Your task to perform on an android device: I'd like to report this product because its pricing is always shifting.
Image 0: 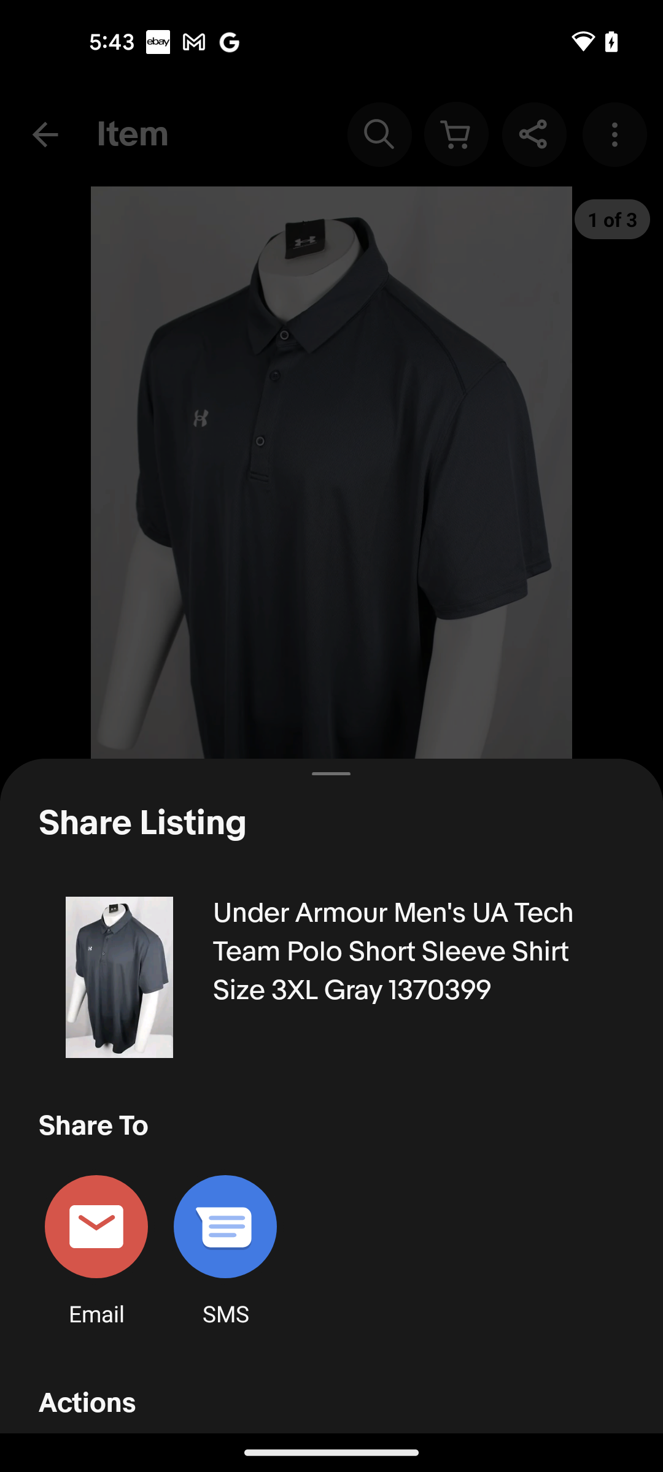
go back
Step 0: press back button
Image 1: 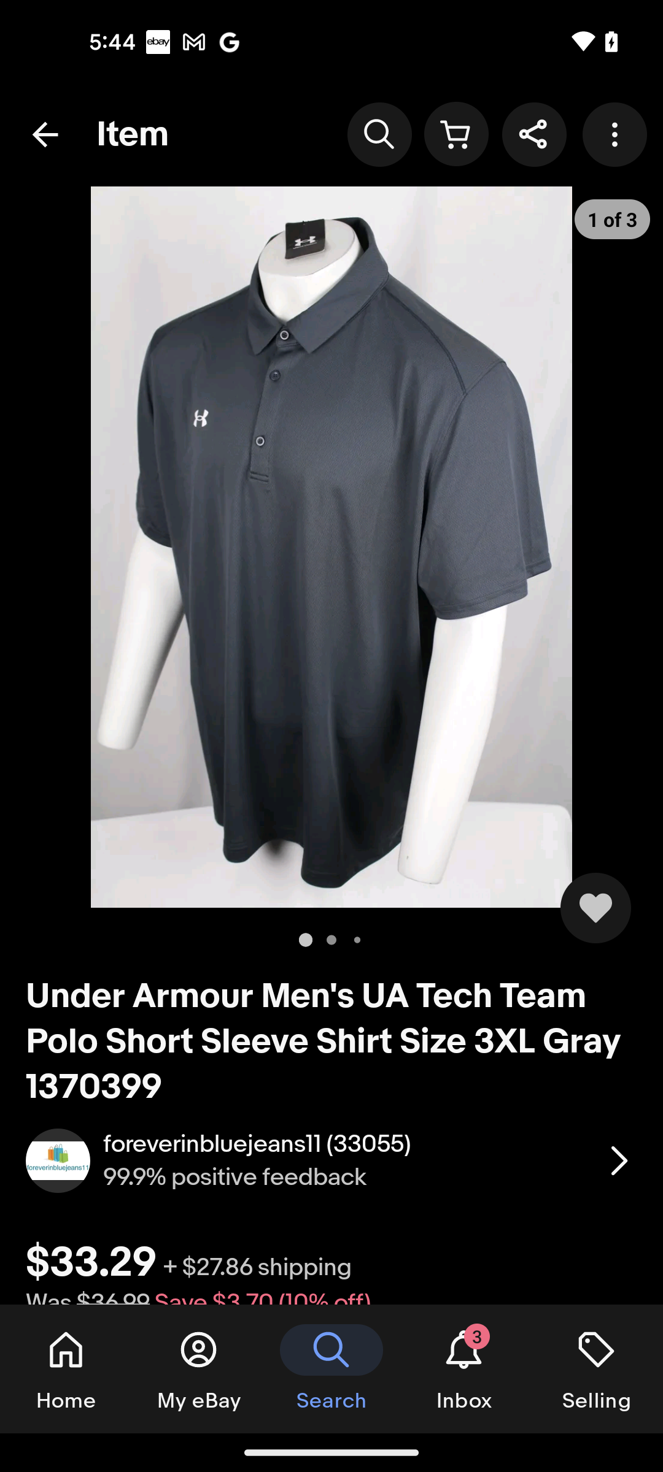
click on three dots at the top right corner of the screen
Step 1: click (618, 134)
Image 2: 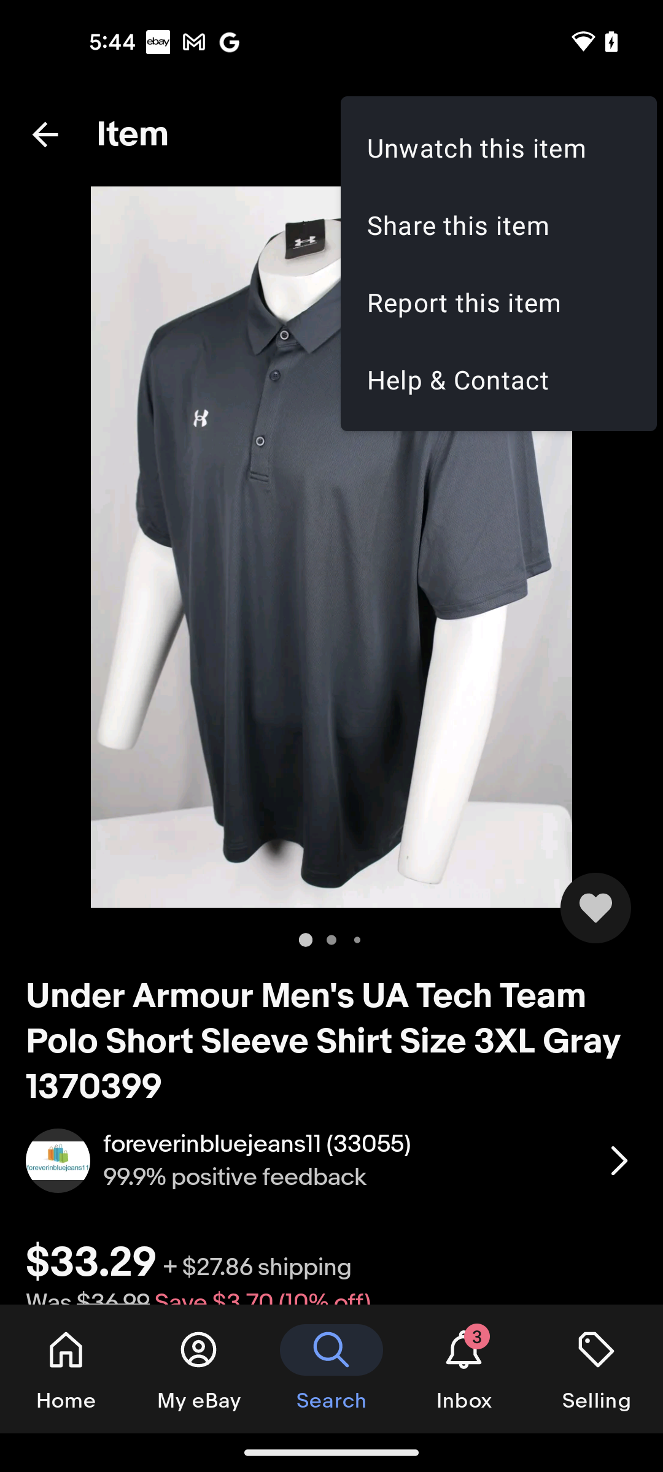
click on the Report this item option
Step 2: click (498, 302)
Image 4: 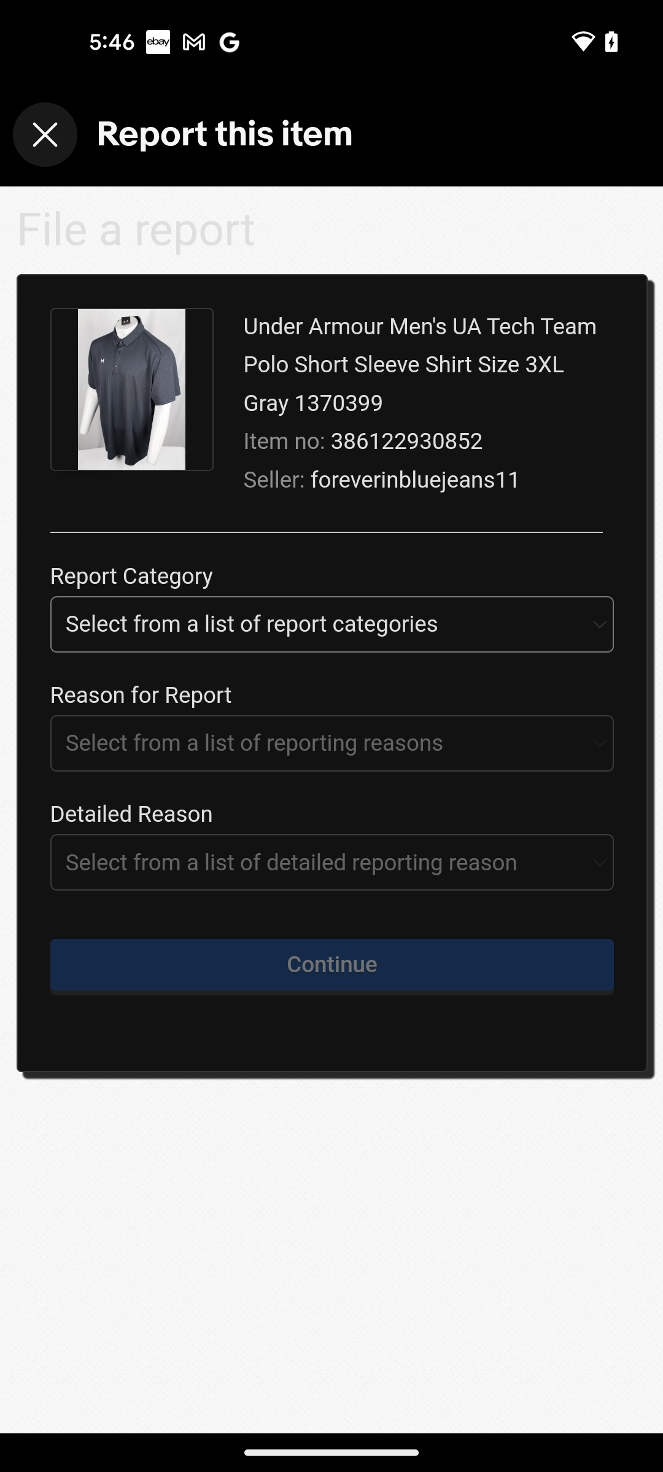
click on the report category selection section
Step 4: click (331, 624)
Image 5: 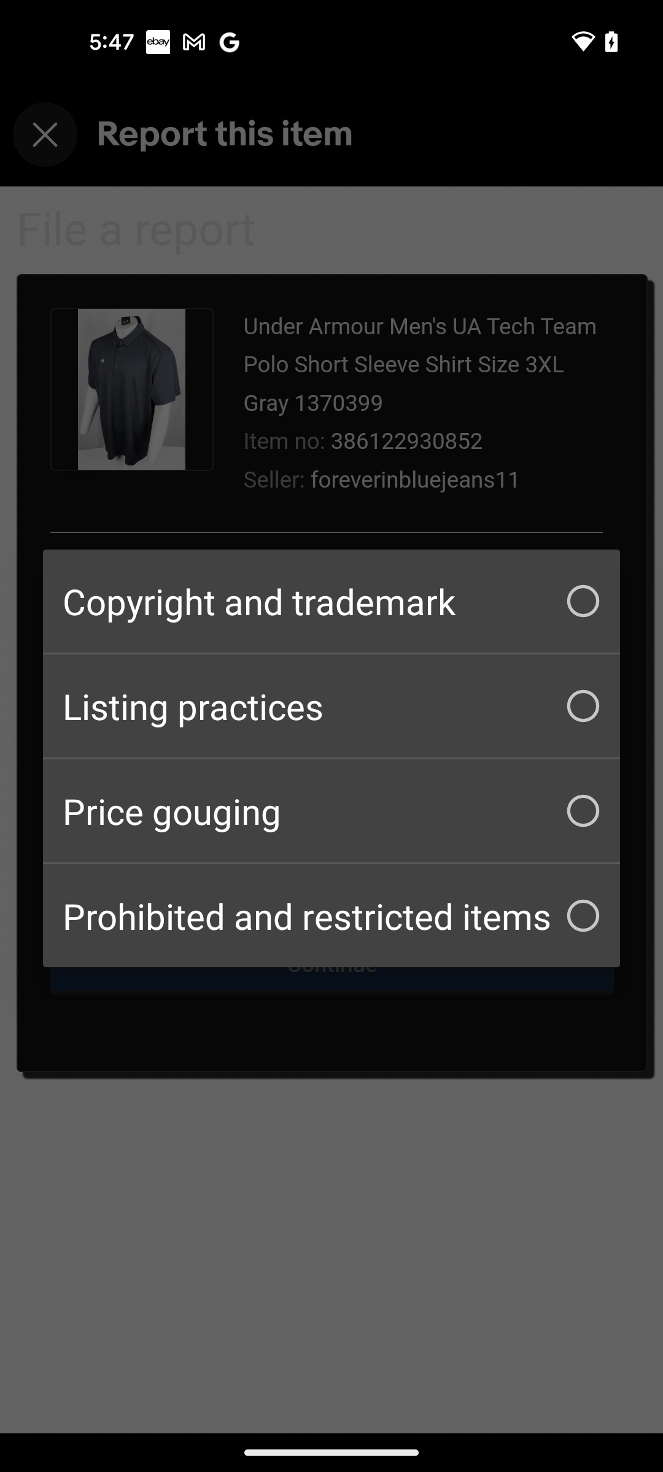
select the Price gouging option
Step 5: click (331, 810)
Image 6: 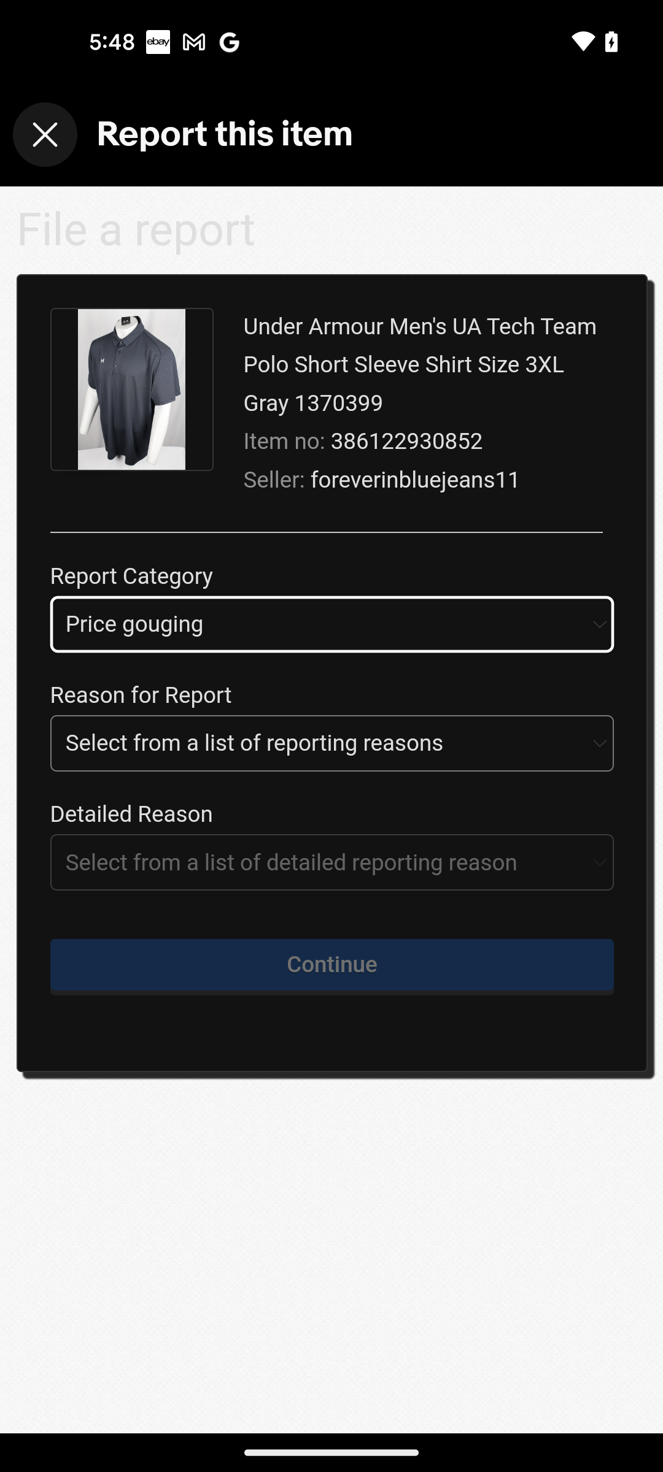
select the reason for report
Step 6: click (331, 743)
Image 7: 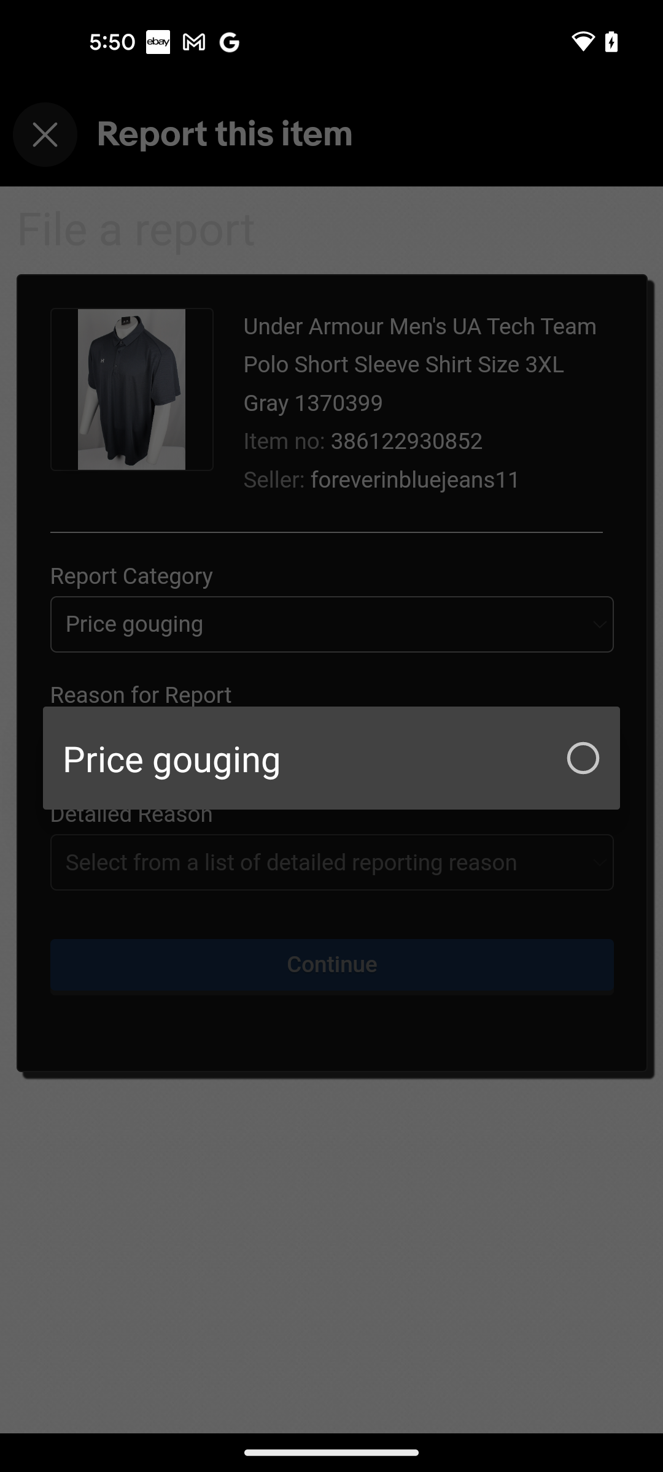
select the option Price gouging
Step 7: click (331, 758)
Image 8: 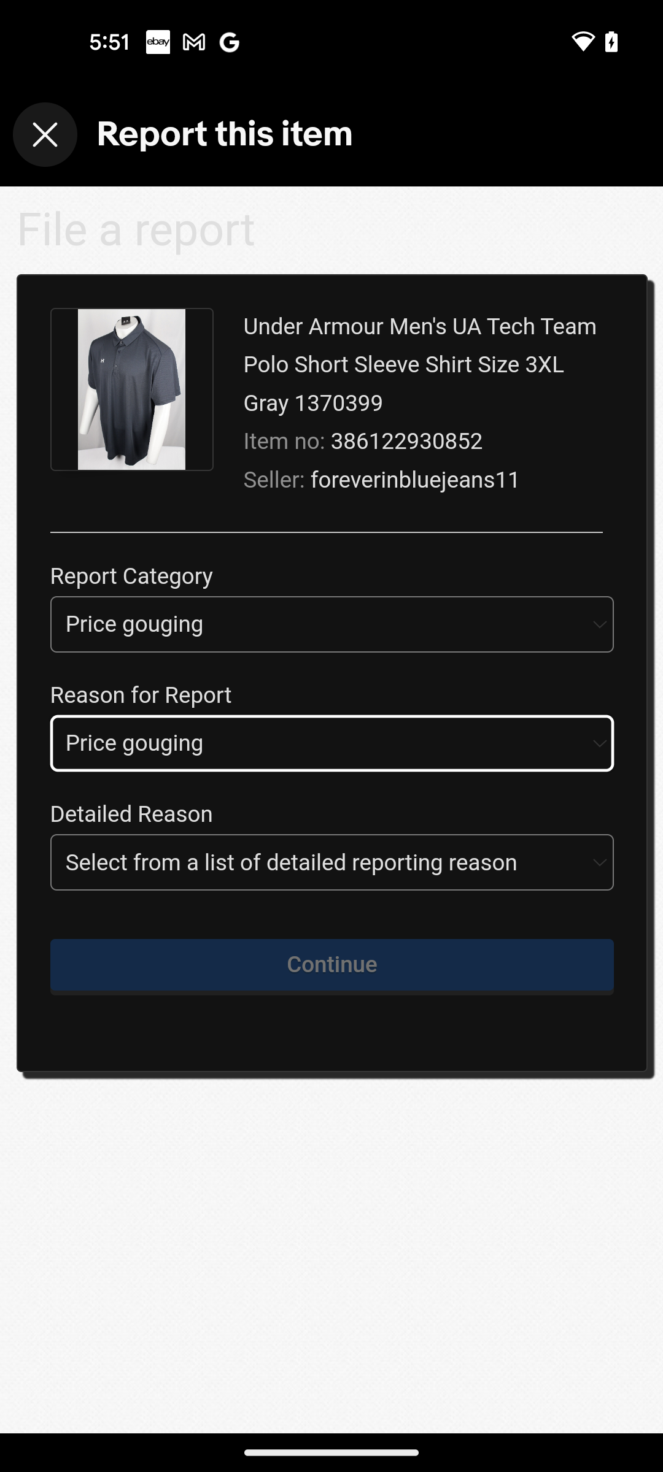
select the Detailed reporting Reason
Step 8: click (331, 862)
Image 9: 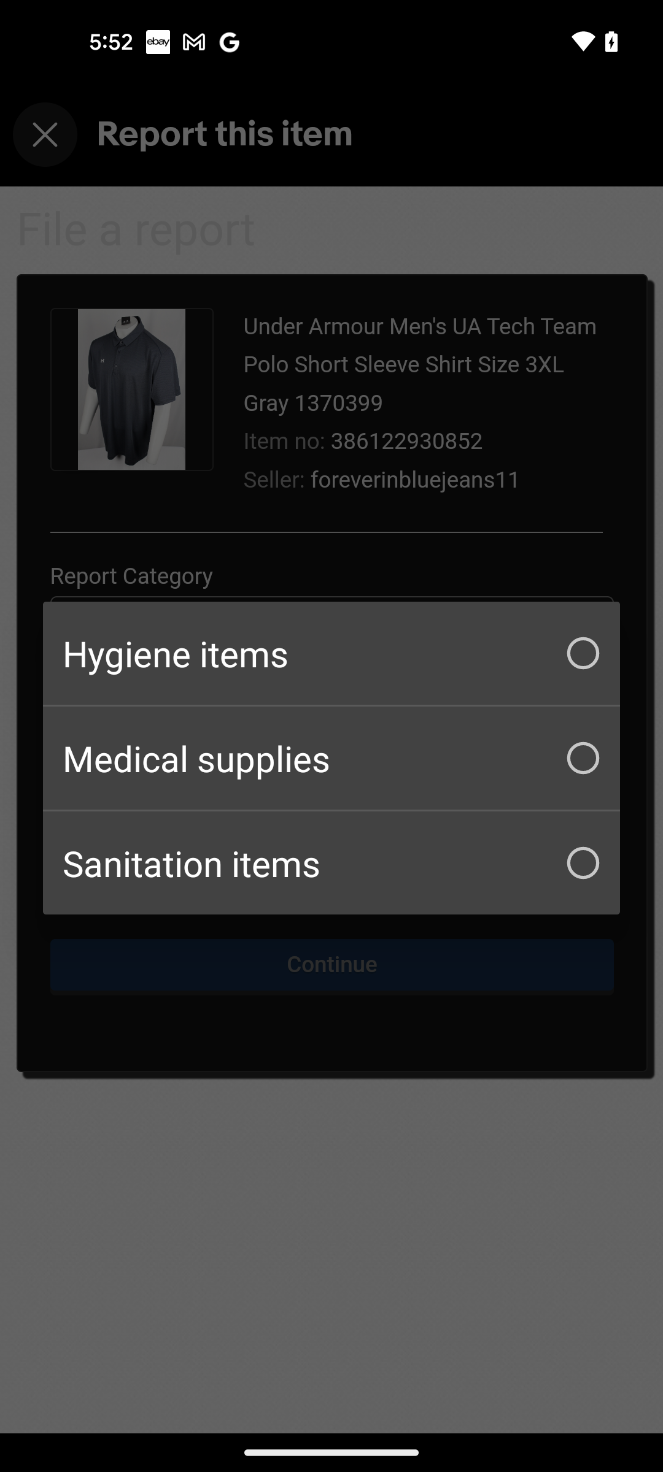
select the option Hygiene items
Step 9: click (331, 653)
Image 10: 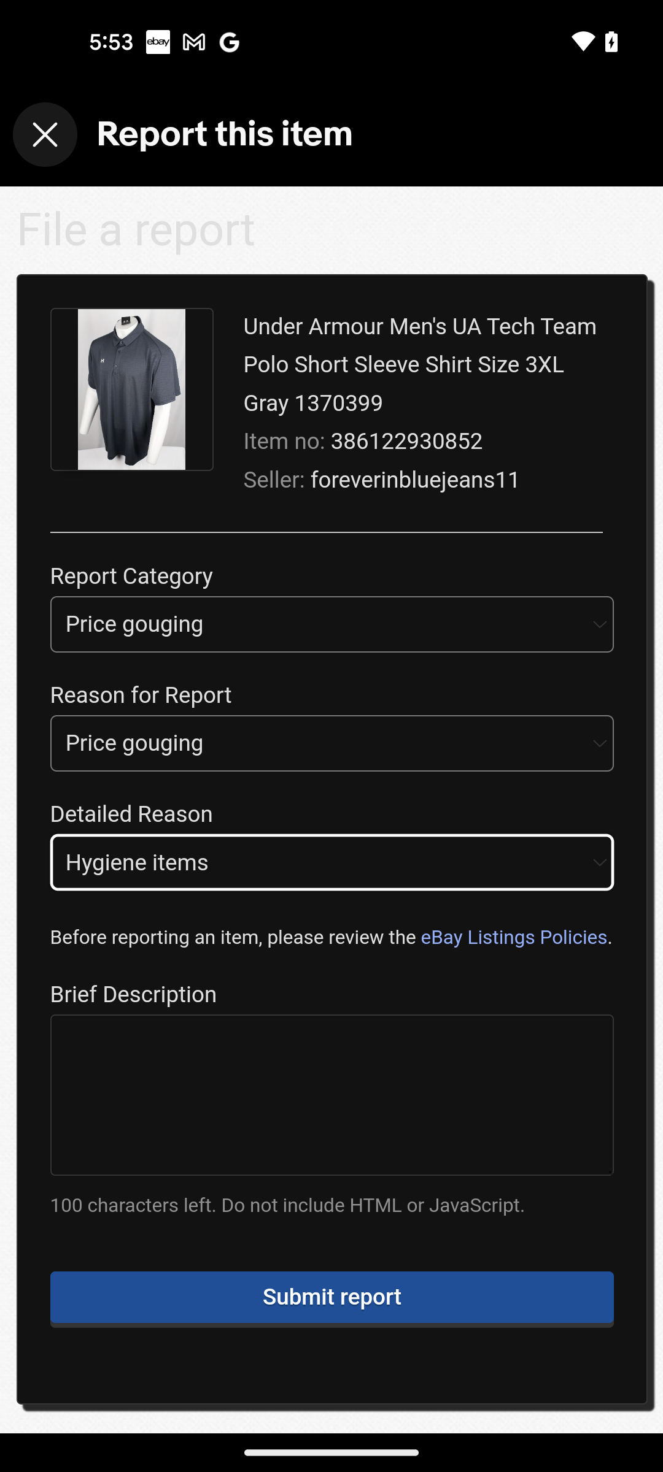
click on the submit report button at the bottom of the screen
Step 10: click (331, 1296)